Your task to perform on an android device: I want to search for my reminder to buy groceries on the To-Do reminder app.
Image 0: 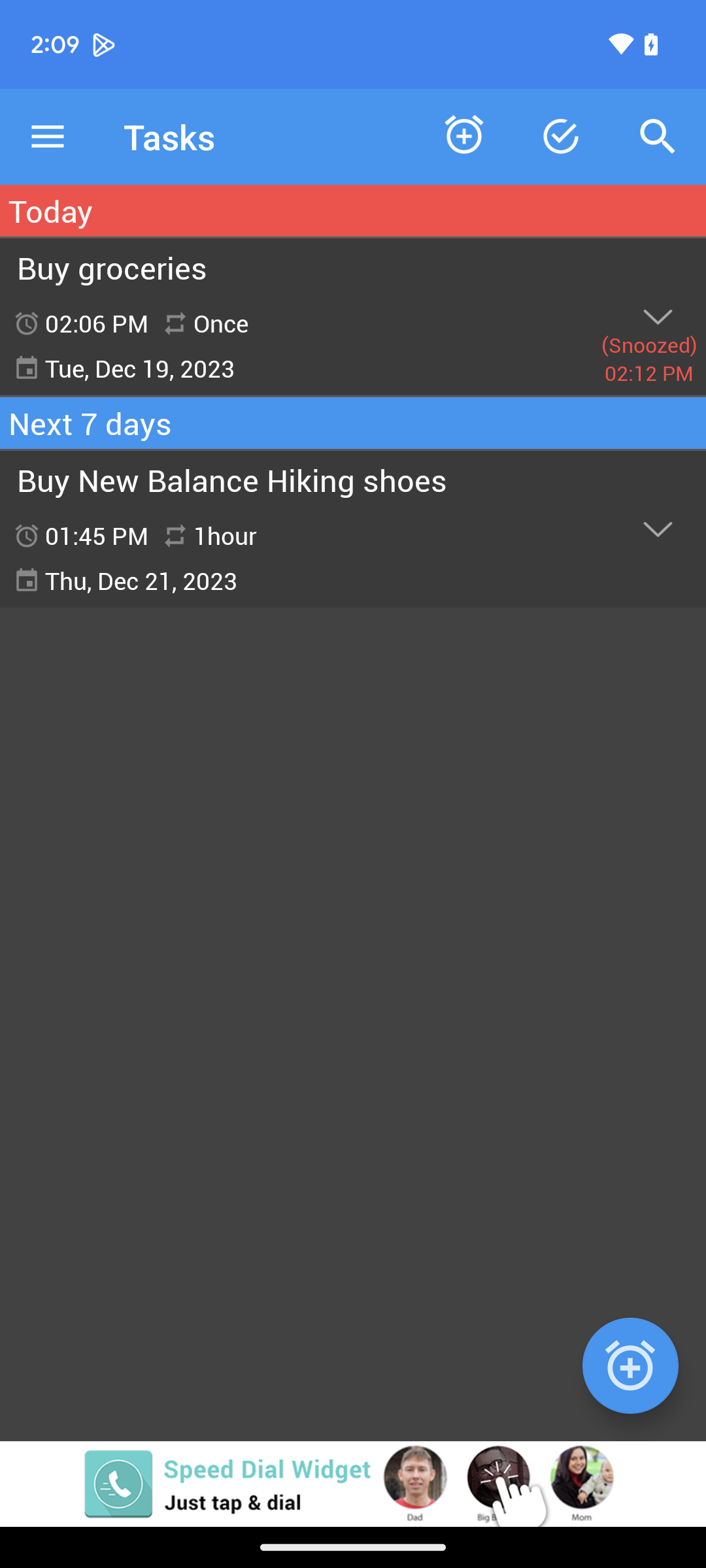
Click on the search icon
Step 0: click (657, 137)
Image 1: 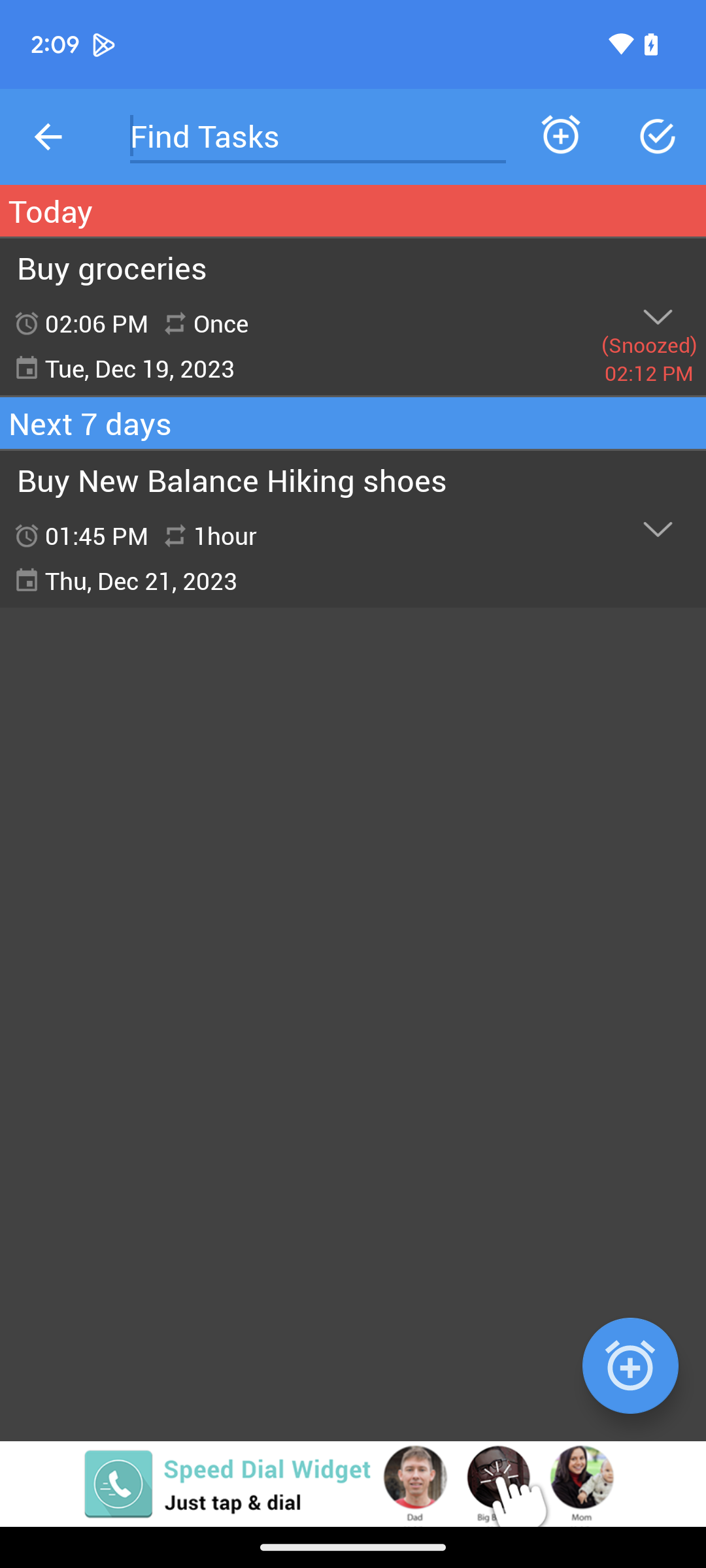
Click on the search icon
Step 1: click (318, 136)
Image 2: 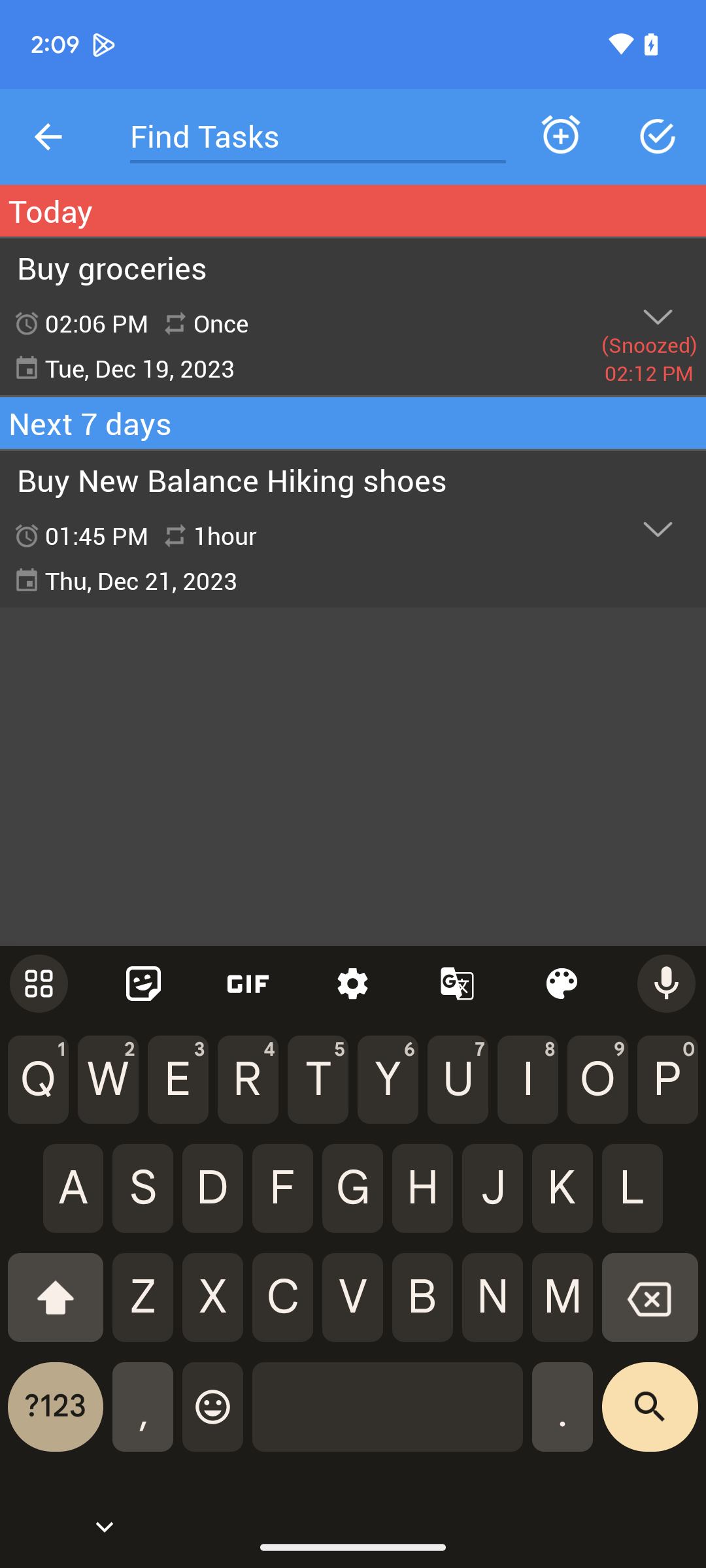
Add "Buy groceries"
Step 2: type "Buy groceries"